Your task to perform on an android device: I would like to know how other drills with a similar design stack up against the Hilgrove H26H4 All Purpose 26mm Hammer Impact Drill Machine. Examine the costs of related items before choosing the best drill machine from the Shopsy app.
Image 0: 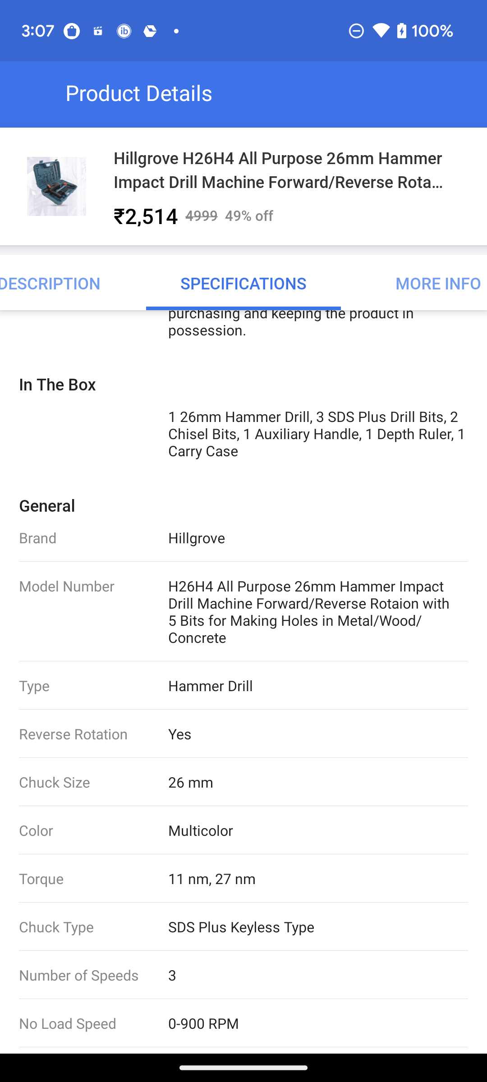
go back to the previous page
Step 0: press back button
Image 1: 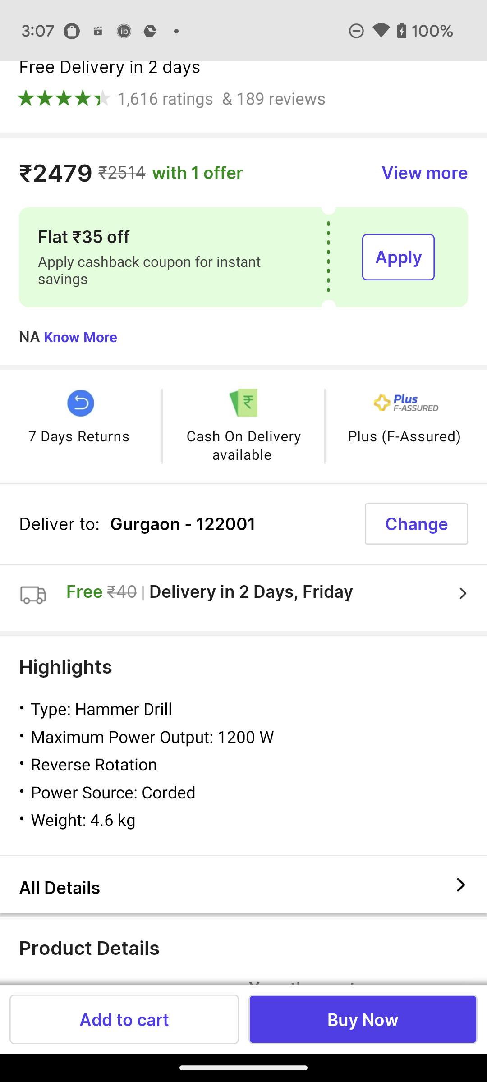
swipe up for similar products
Step 1: scroll down
Image 2: 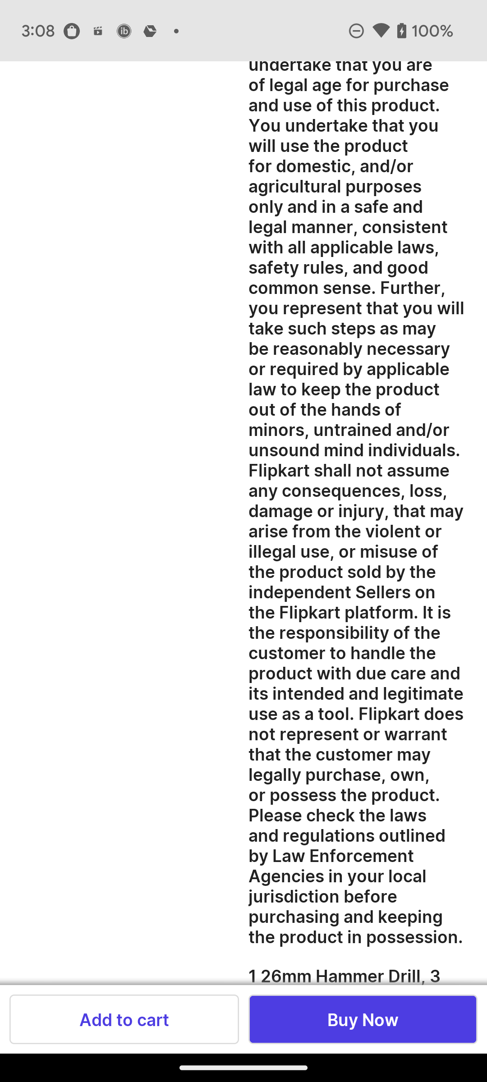
swipe up for similar products
Step 2: scroll down
Image 3: 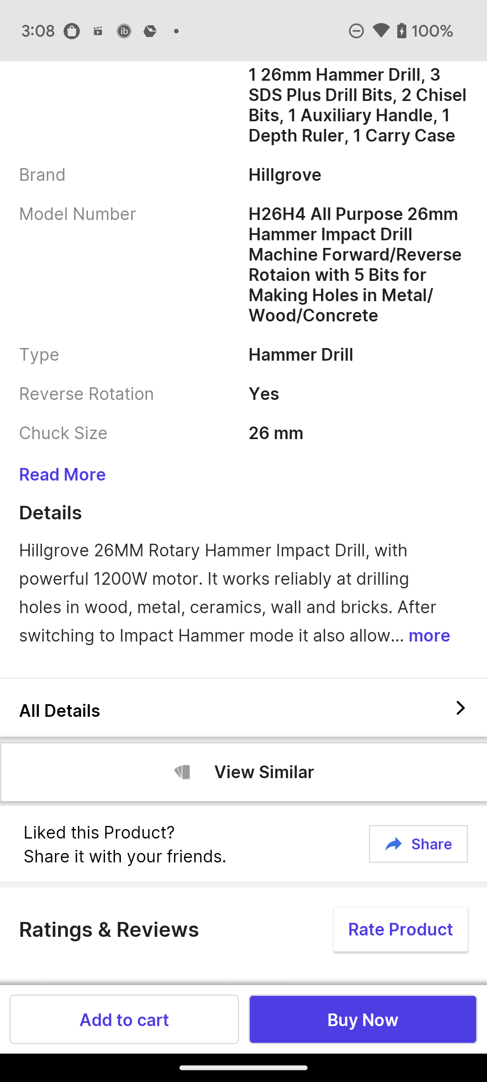
swipe up for similar products
Step 3: scroll down
Image 4: 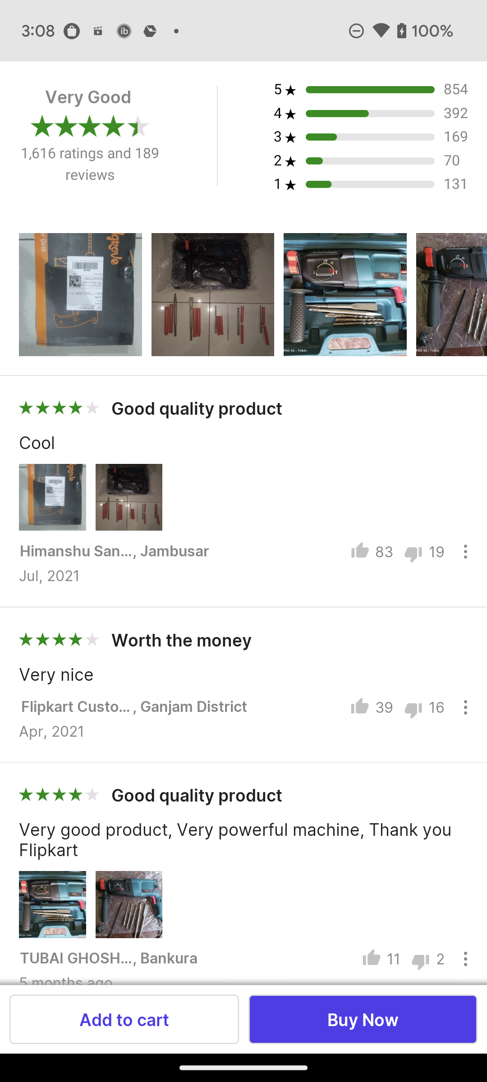
swipe up for similar products
Step 4: scroll down
Image 5: 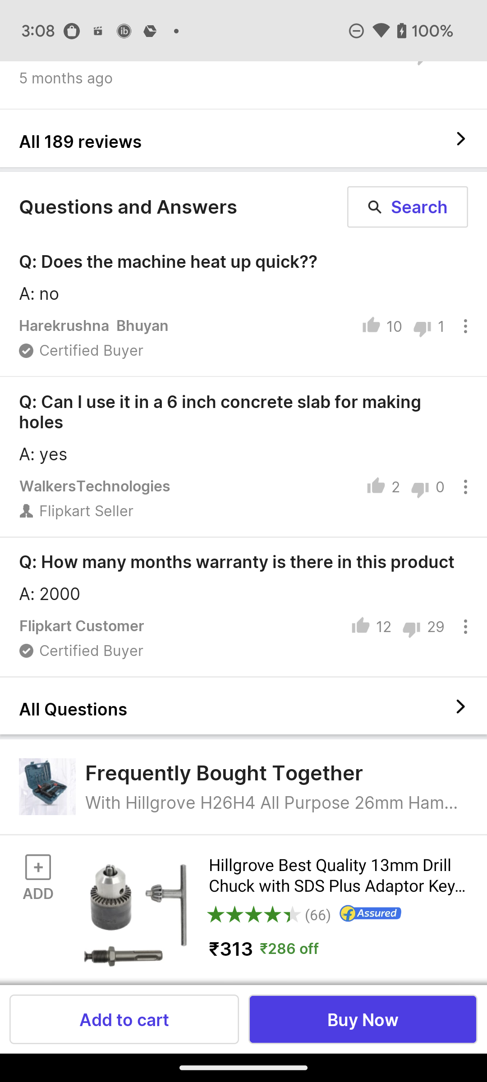
swipe up for similar products
Step 5: scroll down
Image 6: 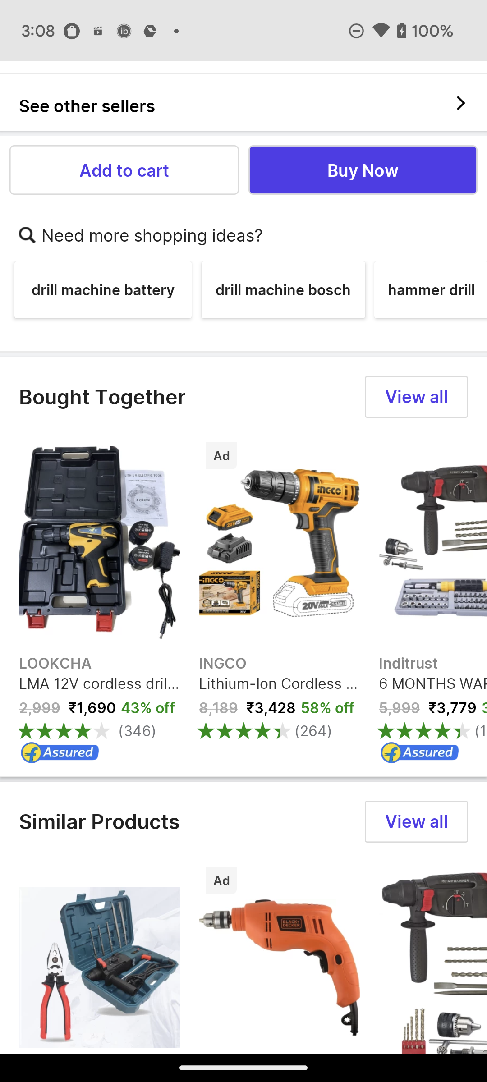
Click on View all option of Similar Products
Step 6: click (417, 821)